Your task to perform on an android device: On the Simple Contacts app Import all contacts from the My Contacts.vcf file to my phone's storage.
Image 0: 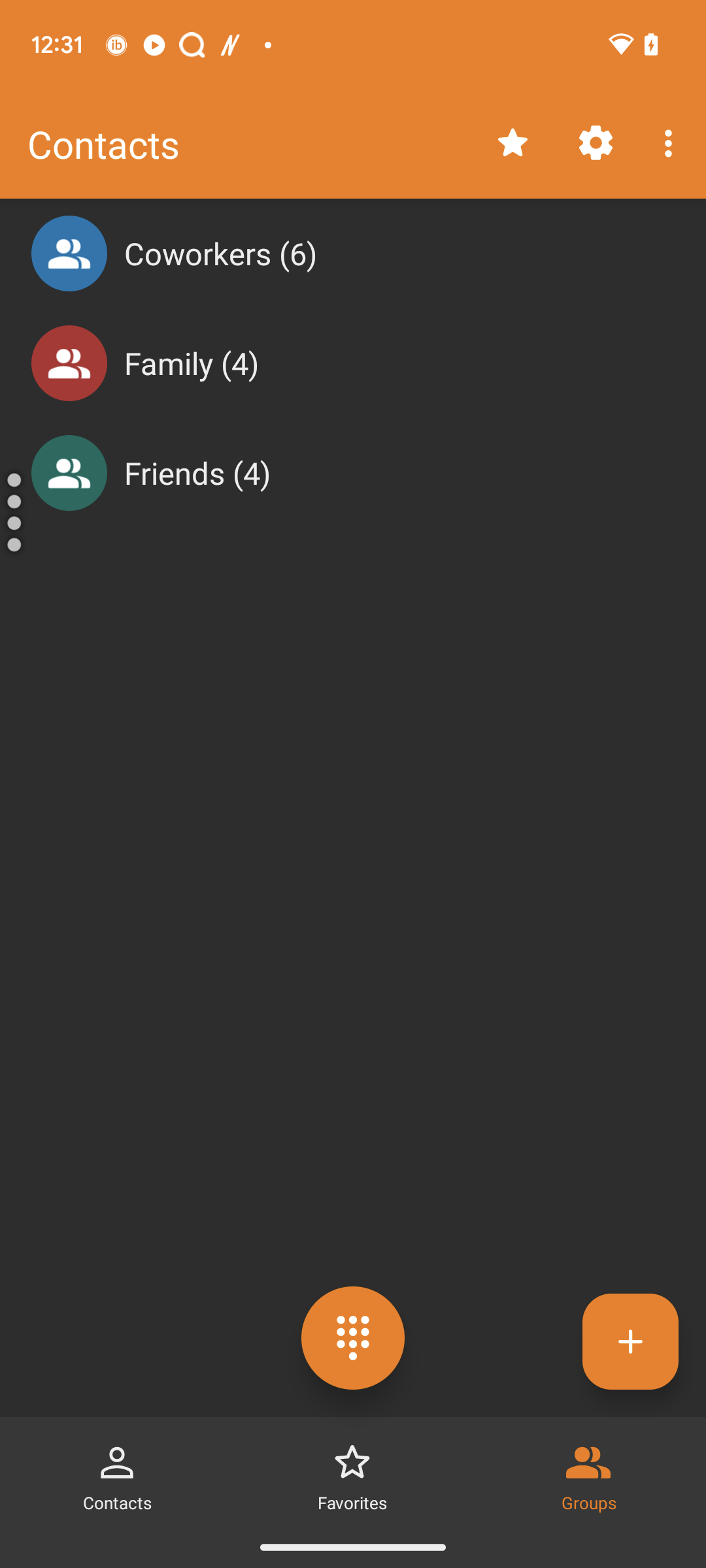
Click on the three dots at the top right corner of the screen.
Step 0: click (671, 142)
Image 1: 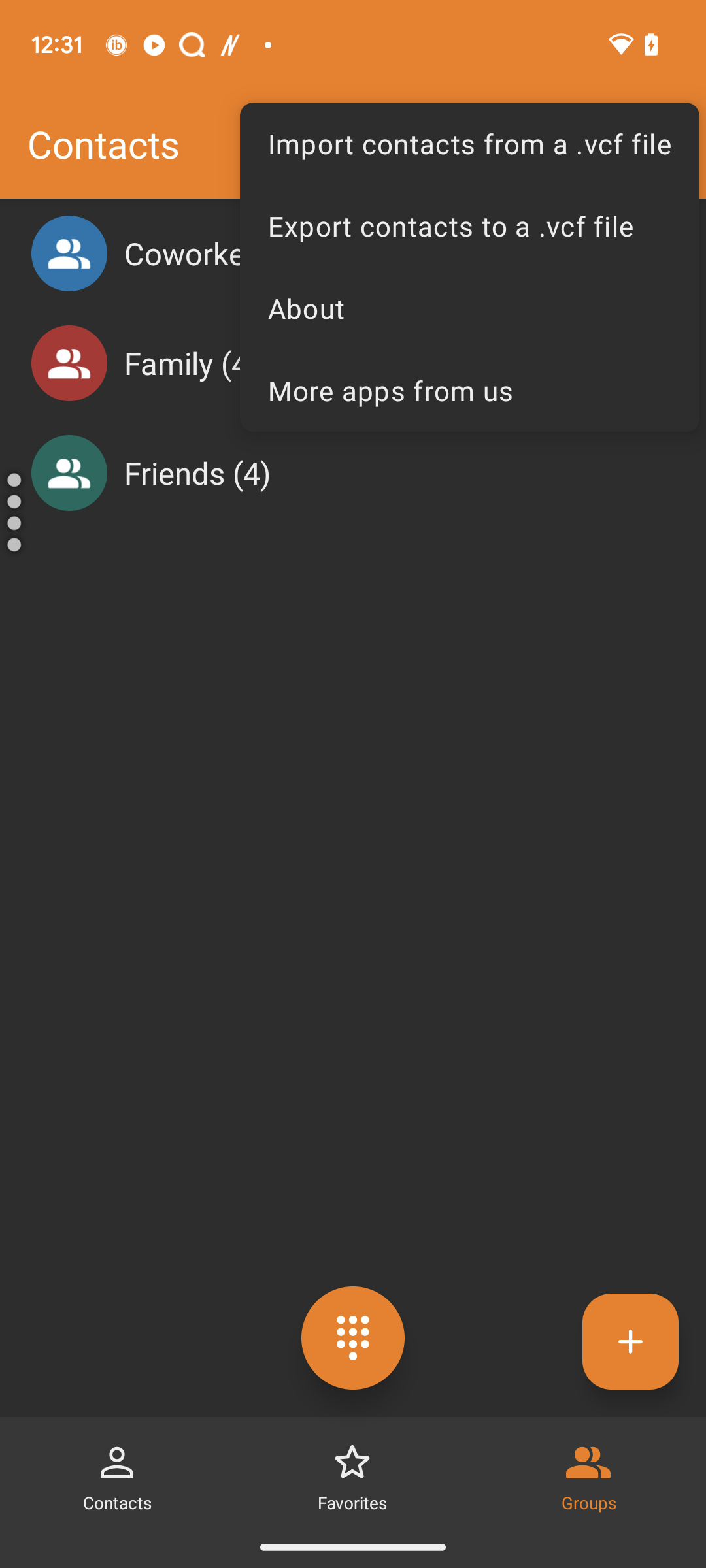
Click on the tab Import Contacts from a. vcf file.
Step 1: click (469, 143)
Image 2: 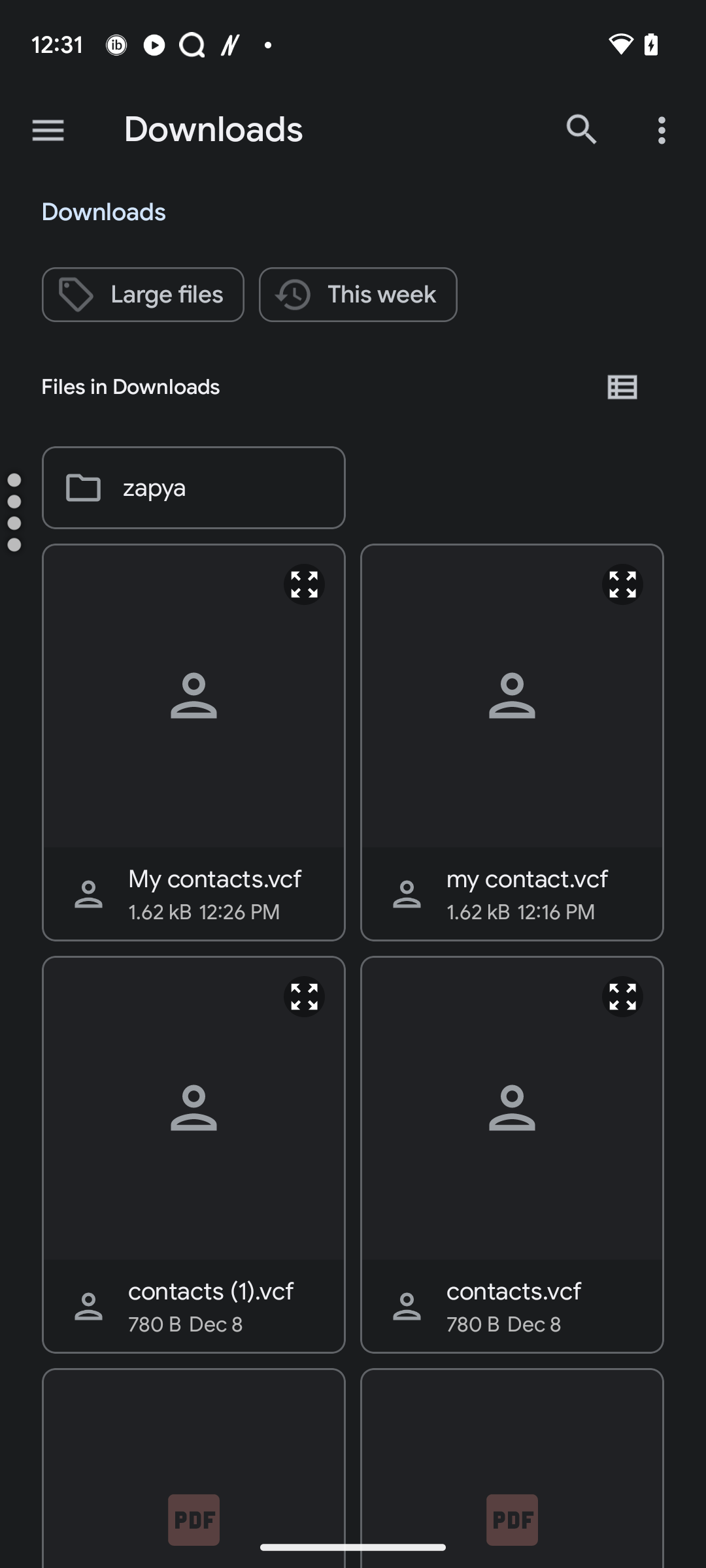
Select the first vcf file of my contacts on the left side in the first row
Step 2: click (201, 796)
Image 3: 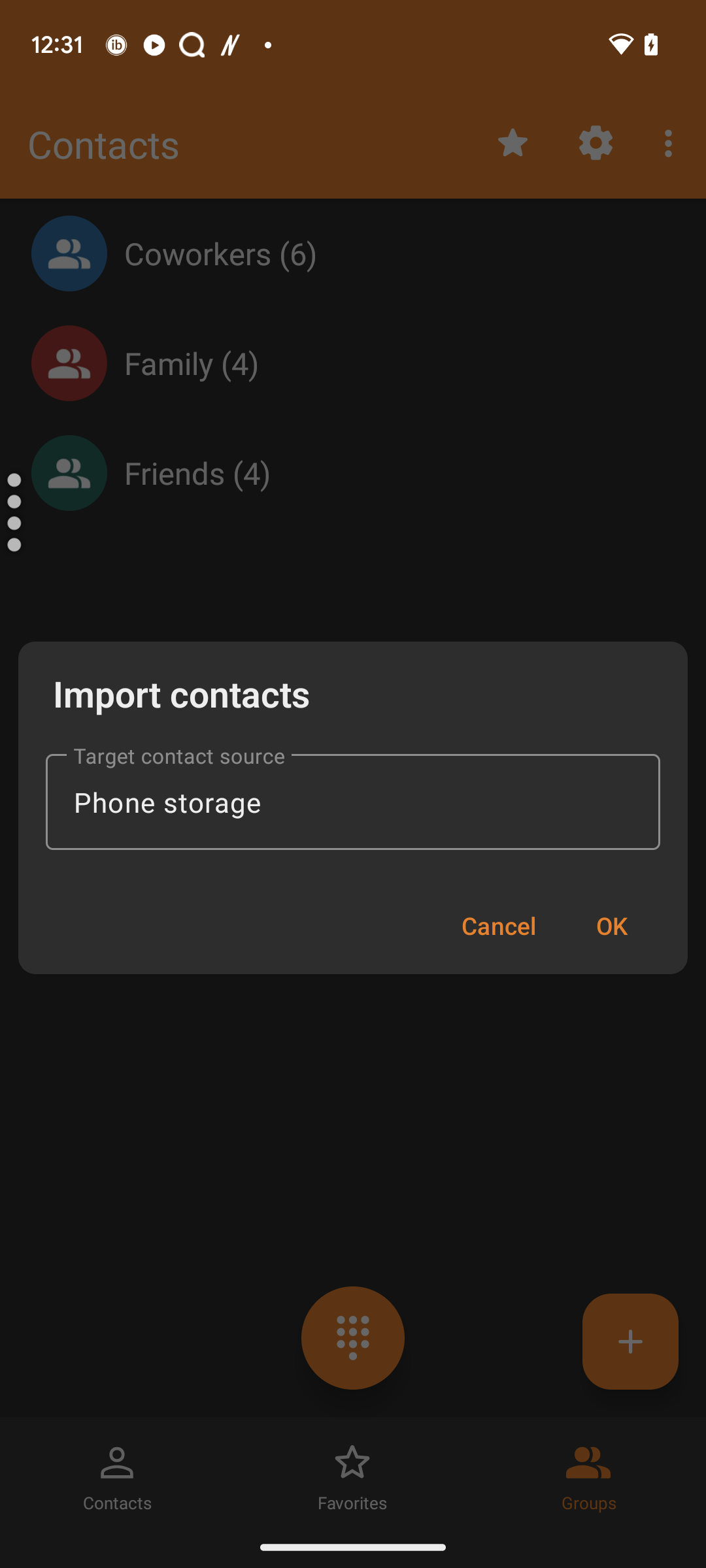
Click on the Ok Button.
Step 3: click (611, 926)